Your task to perform on an android device: Mark the reminder for the online video meeting as complete in the To Do Reminder app because my online meeting has concluded.
Image 0: 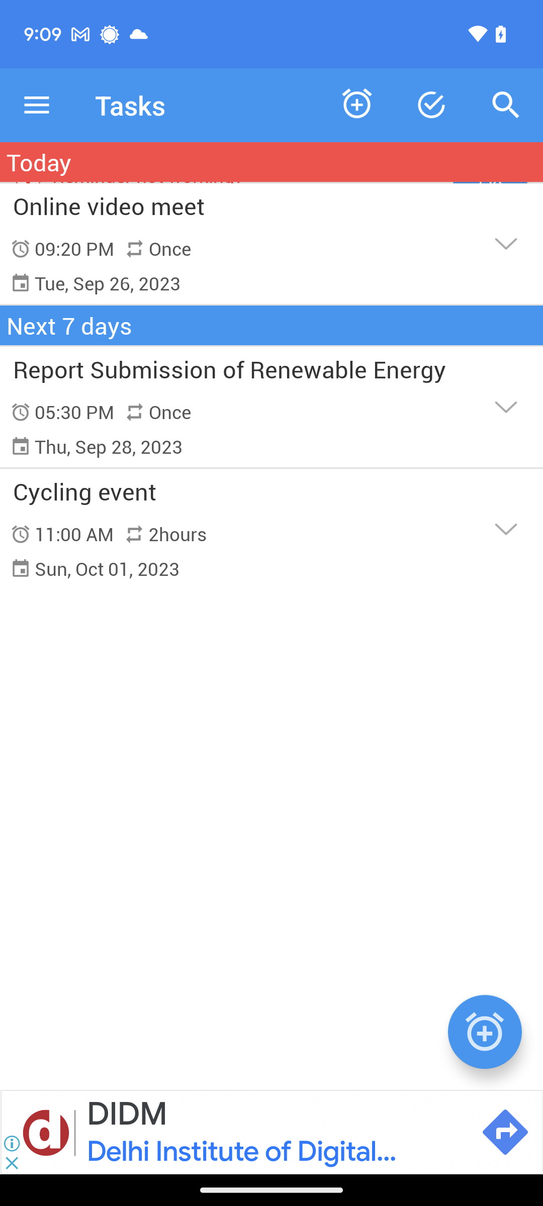
Click on the reminder of online video meet.
Step 0: click (271, 244)
Image 1: 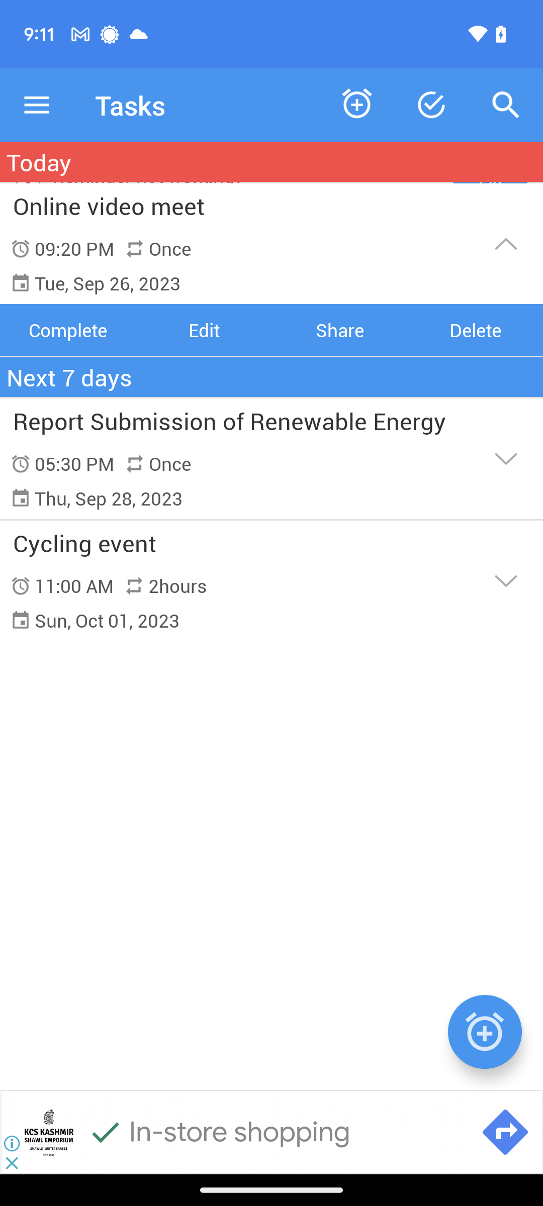
Click on the Complete tab below the reminder.
Step 1: click (68, 330)
Image 2: 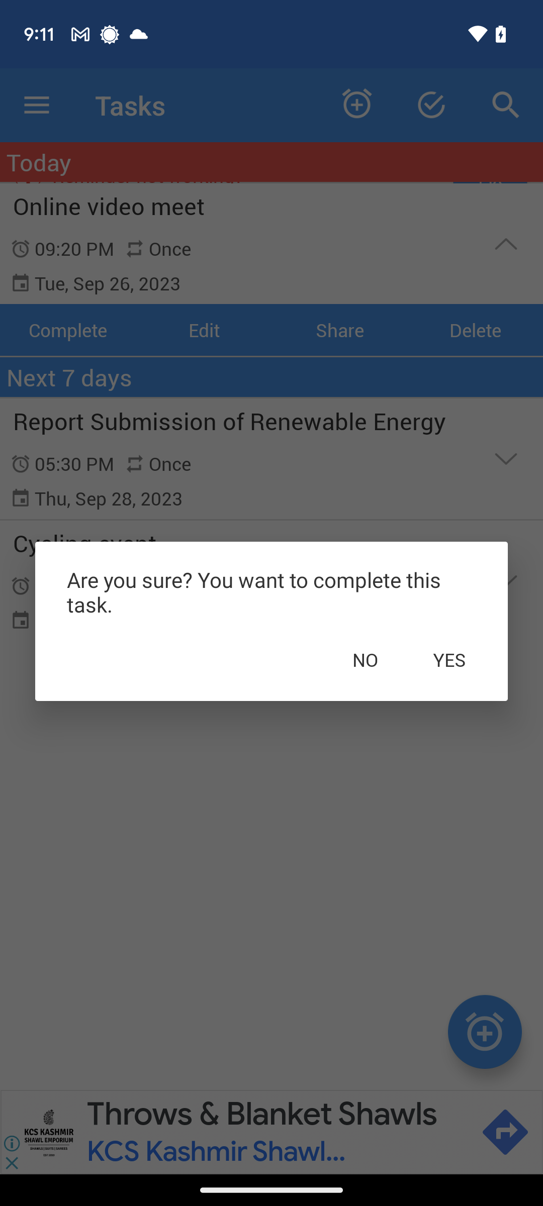
Click on yes on the pop up.
Step 2: click (449, 659)